Your task to perform on an android device: My wife told me that before booking any hotel, view all the details of this hotel, and I think the Riu Plaza Berlin Hotel is a better option for a stay, so view the details of the Riu Plaza Berlin Hotel in the Booking.com app.
Image 0: 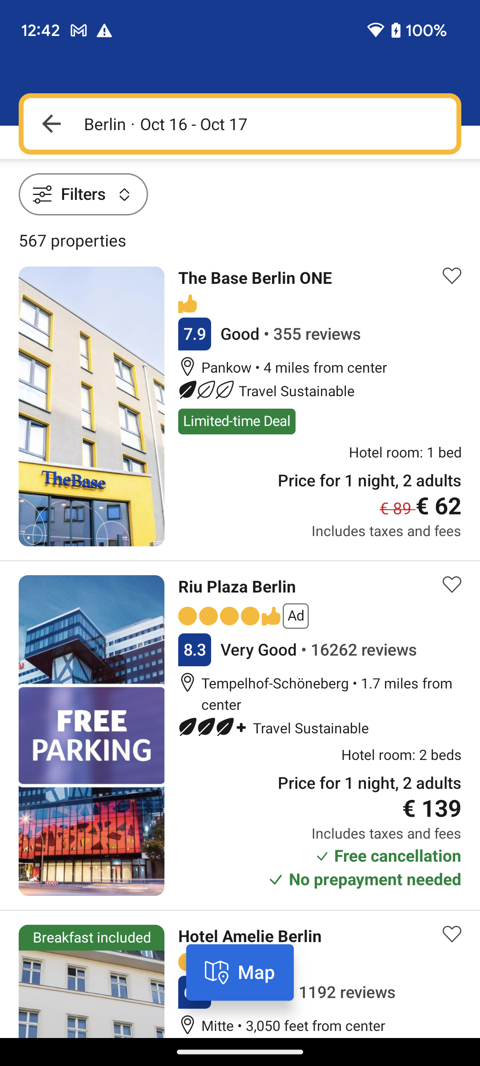
Click on the Riu Plaza Berlin Hotel to view the details of this hotel 
Step 0: click (240, 735)
Image 1: 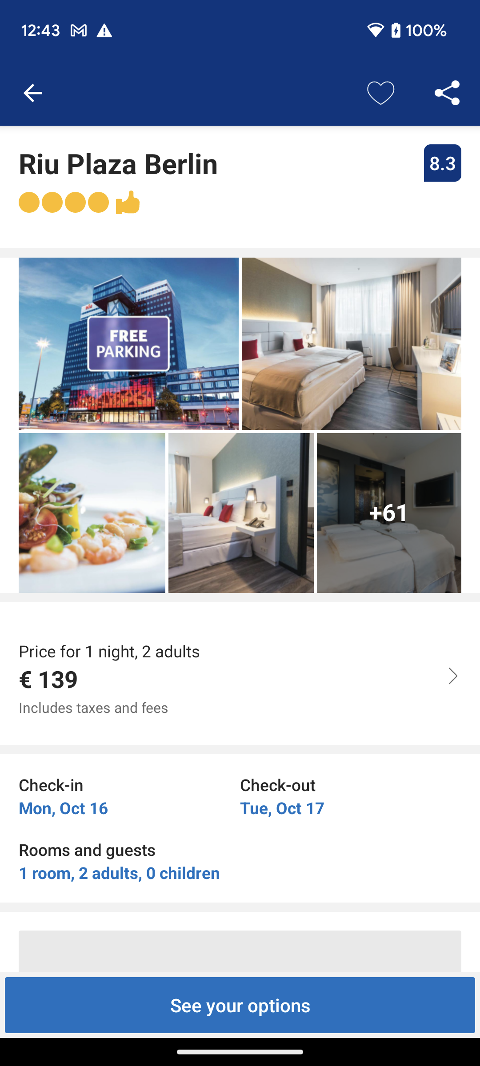
Scroll down to view the details of this hotel.
Step 1: scroll down
Image 2: 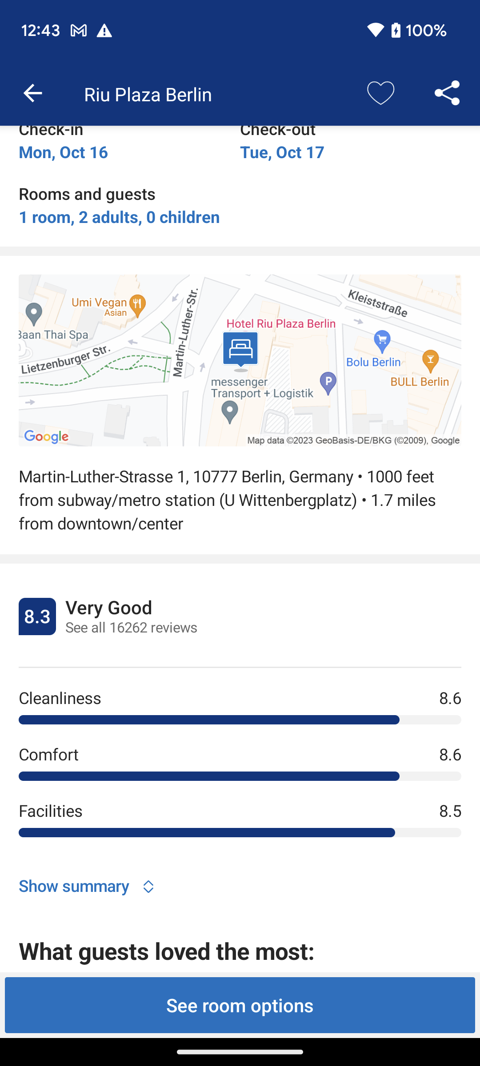
Scroll down to view the details of this hotel.
Step 2: scroll down
Image 3: 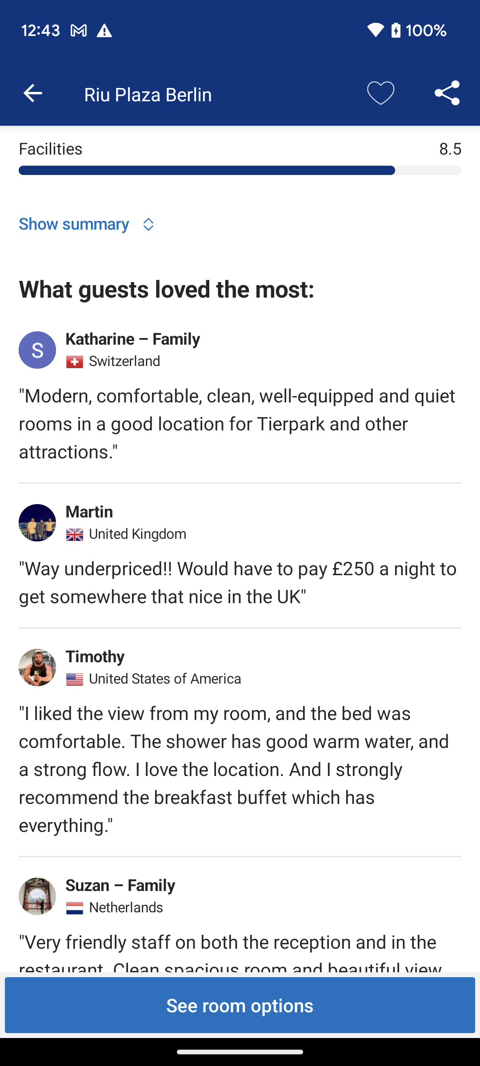
Scroll down to view the details of this hotel.
Step 3: scroll down
Image 4: 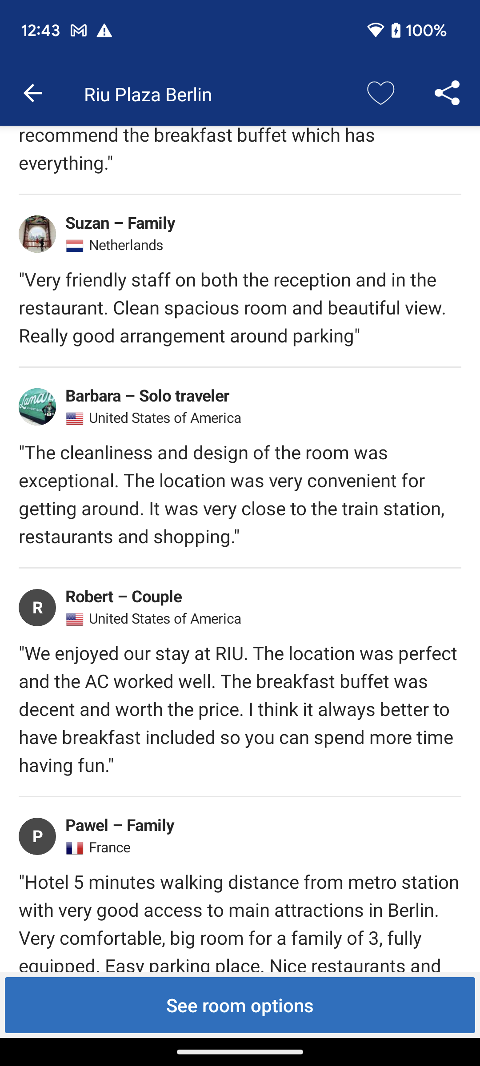
Scroll down to view the details of this hotel.
Step 4: scroll down
Image 5: 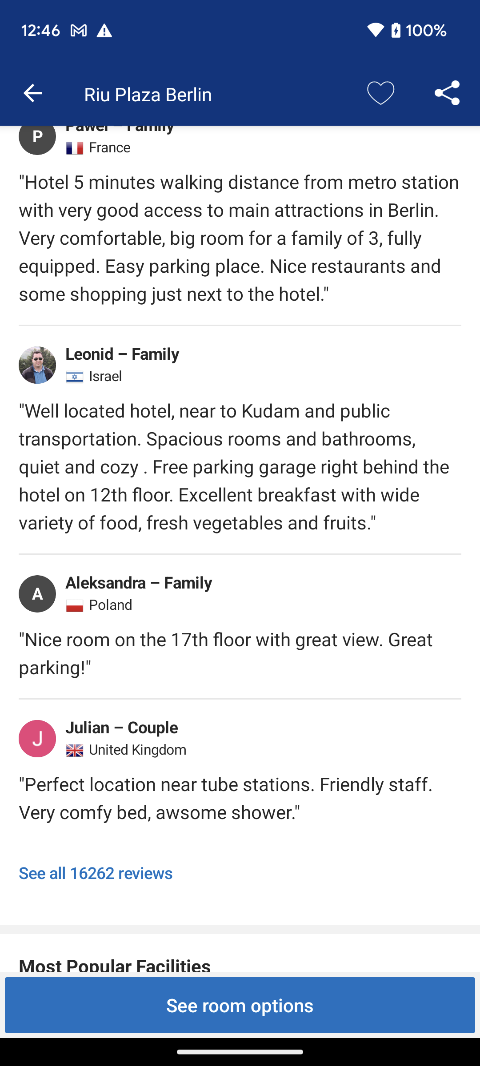
Scroll down to view the details of this hotel.
Step 5: scroll down
Image 6: 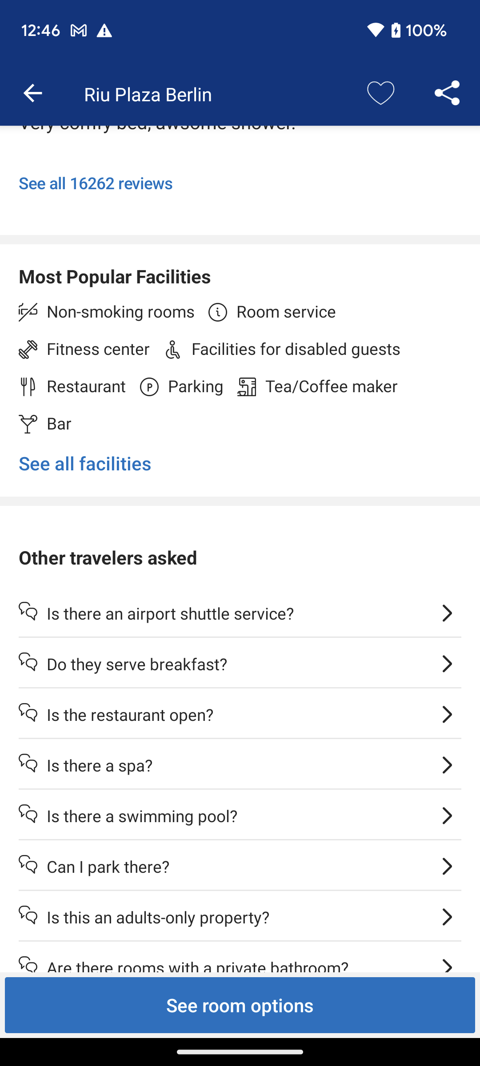
Scroll down to view the details of this hotel.
Step 6: scroll down
Image 7: 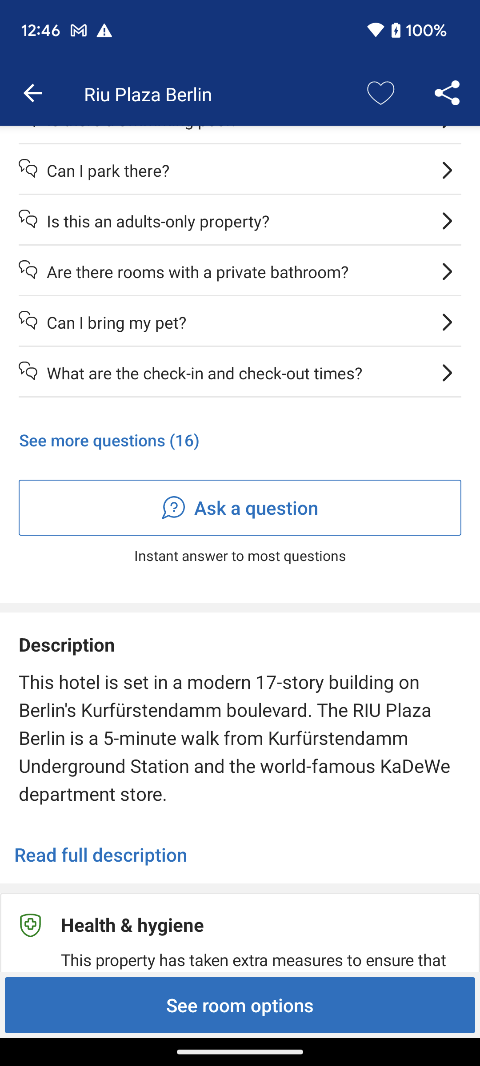
Scroll down to view the details of this hotel.
Step 7: scroll down